Your task to perform on an android device: It's time to start the tour and I am all set to move .View the saved places in the want to go list in the Maps app 
Image 0: 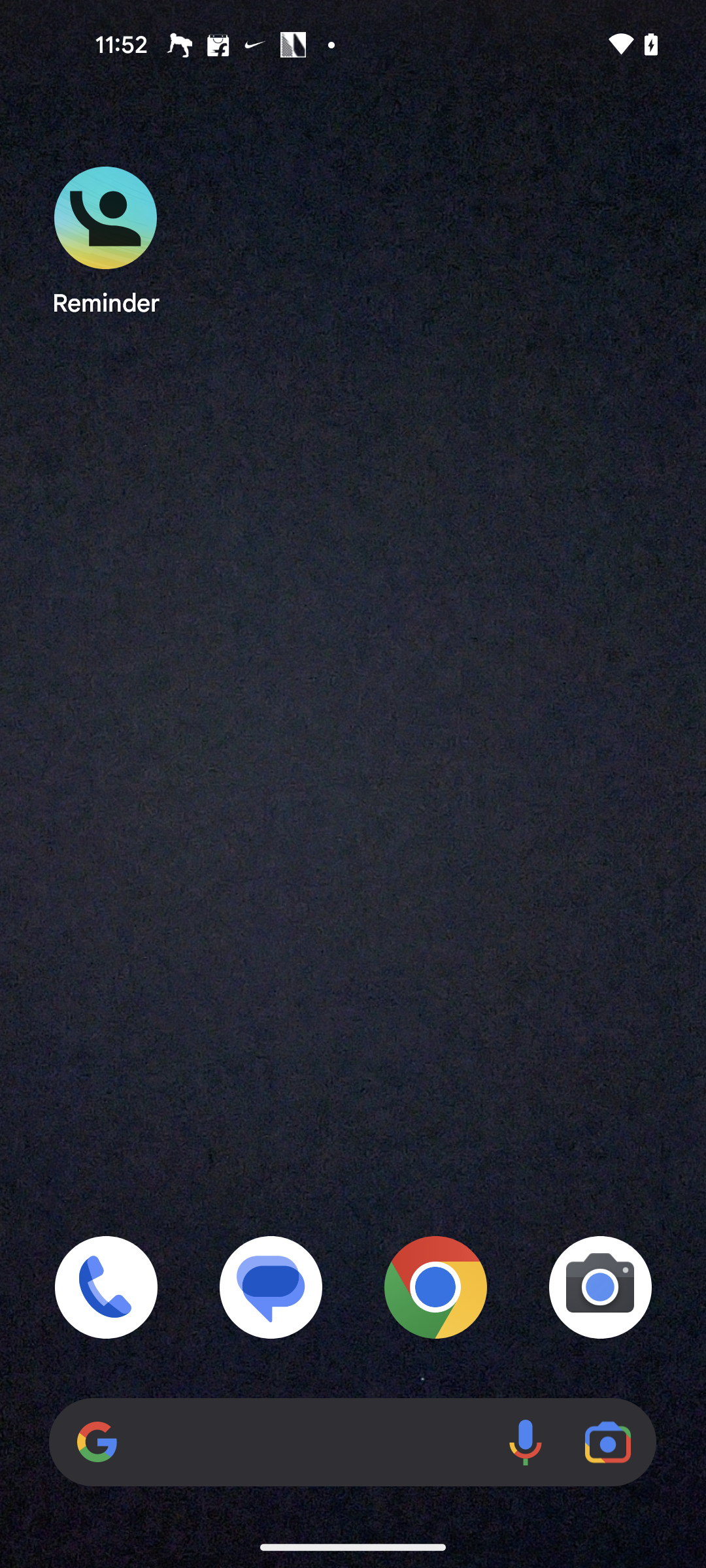
Open the Maps app
Step 0: open app "Maps"
Image 1: 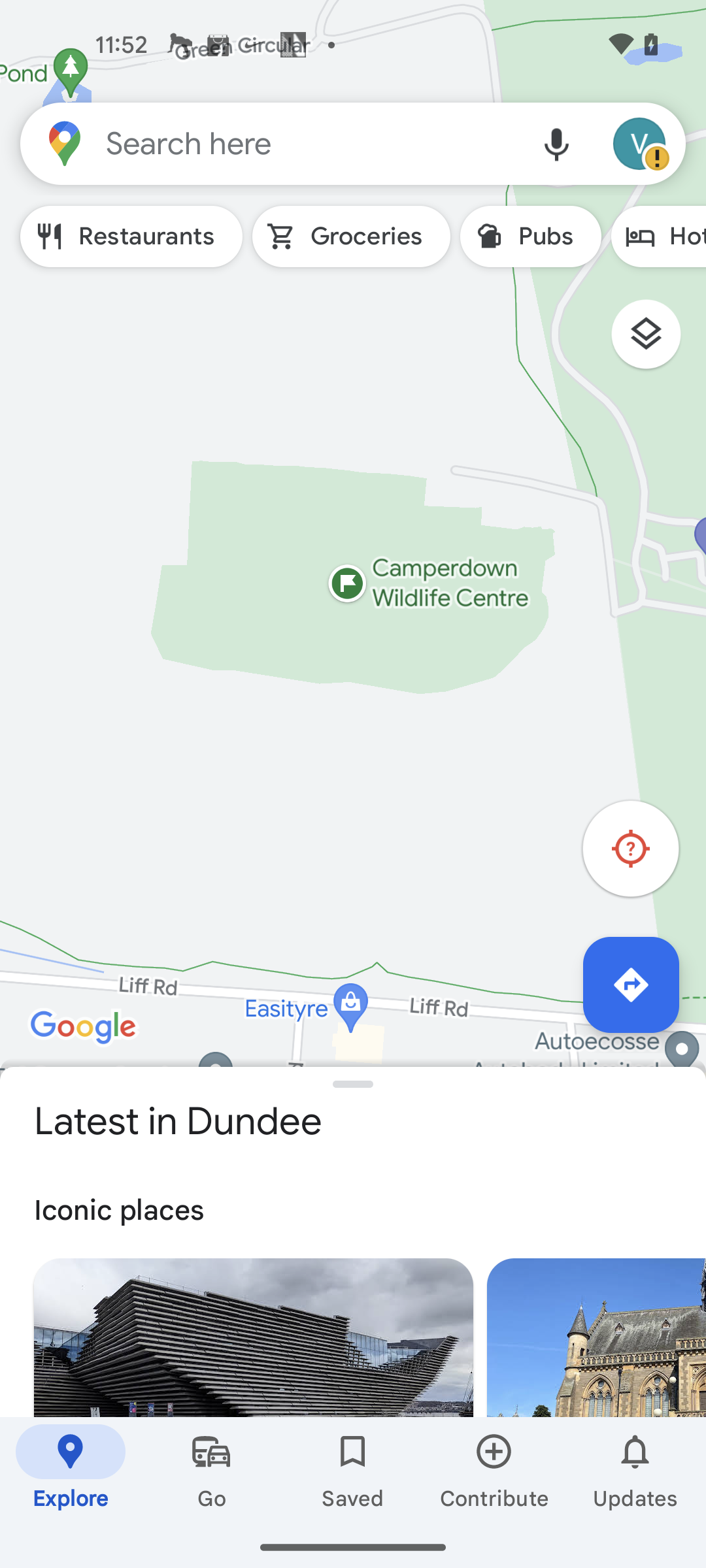
Go to the Saved tab
Step 1: click (353, 1471)
Image 2: 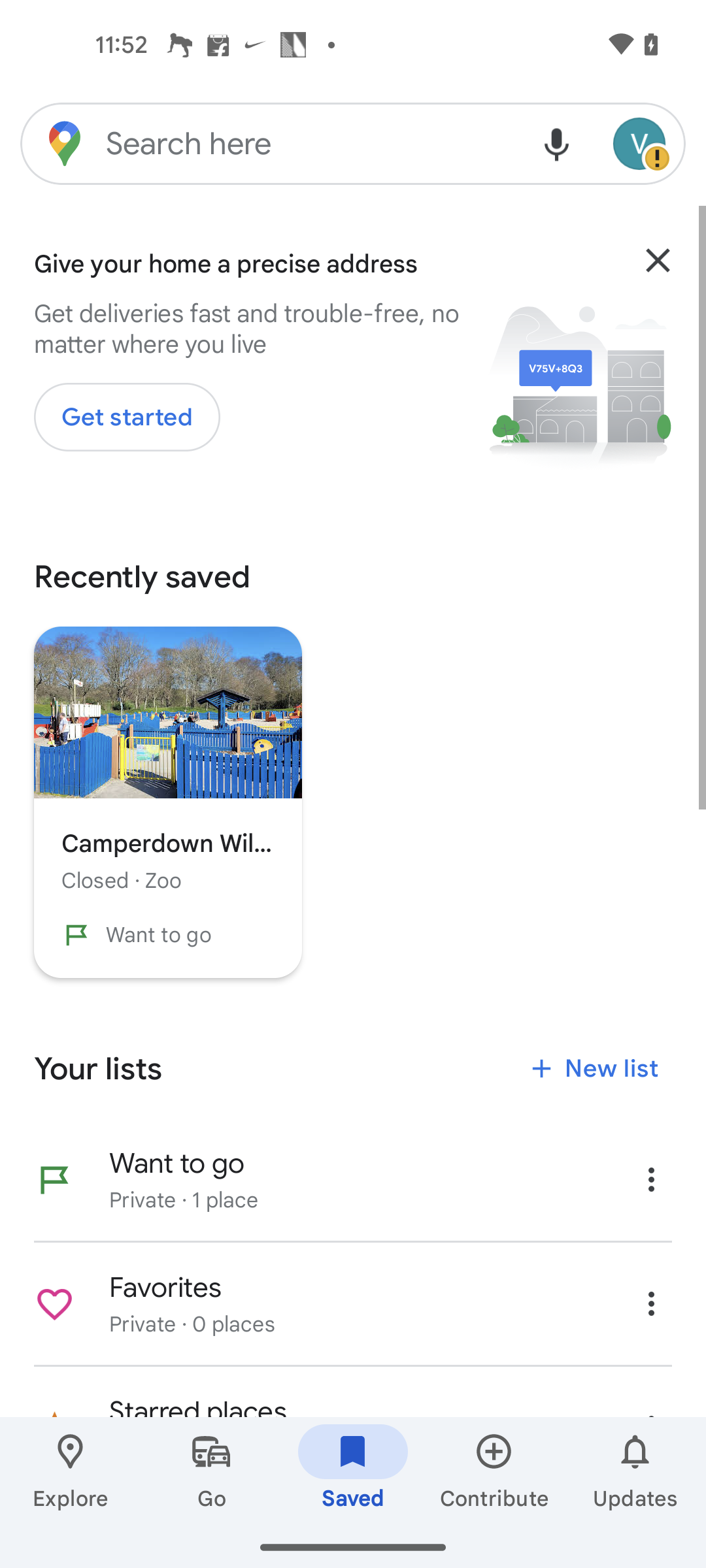
Click on the Want to go Saved list
Step 2: click (199, 1182)